Your task to perform on an android device: I want to purchase a striped shirt for myself for the upcoming office party. Look for a dark blue-striped shirt in the Lifestyle app.
Image 0: 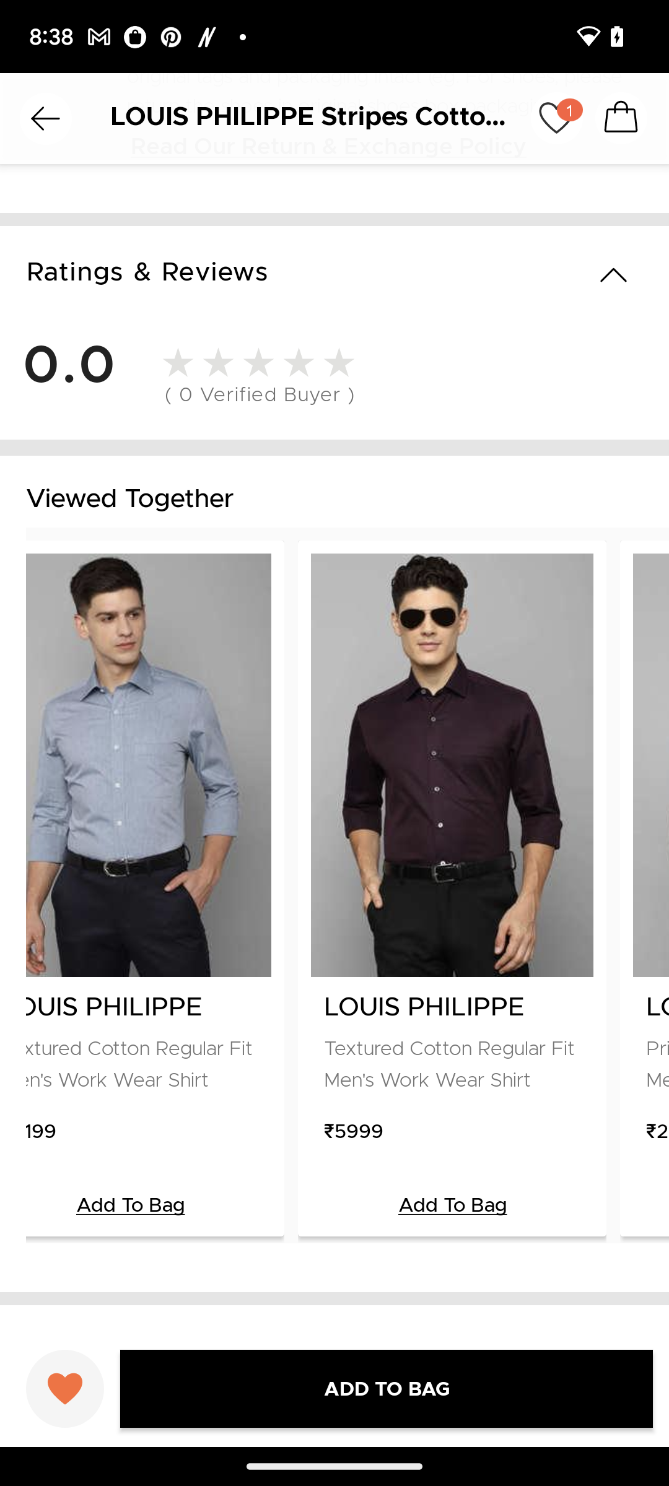
Open the Lifestyle app.
Step 0: open app "Lifestyle"
Image 1: 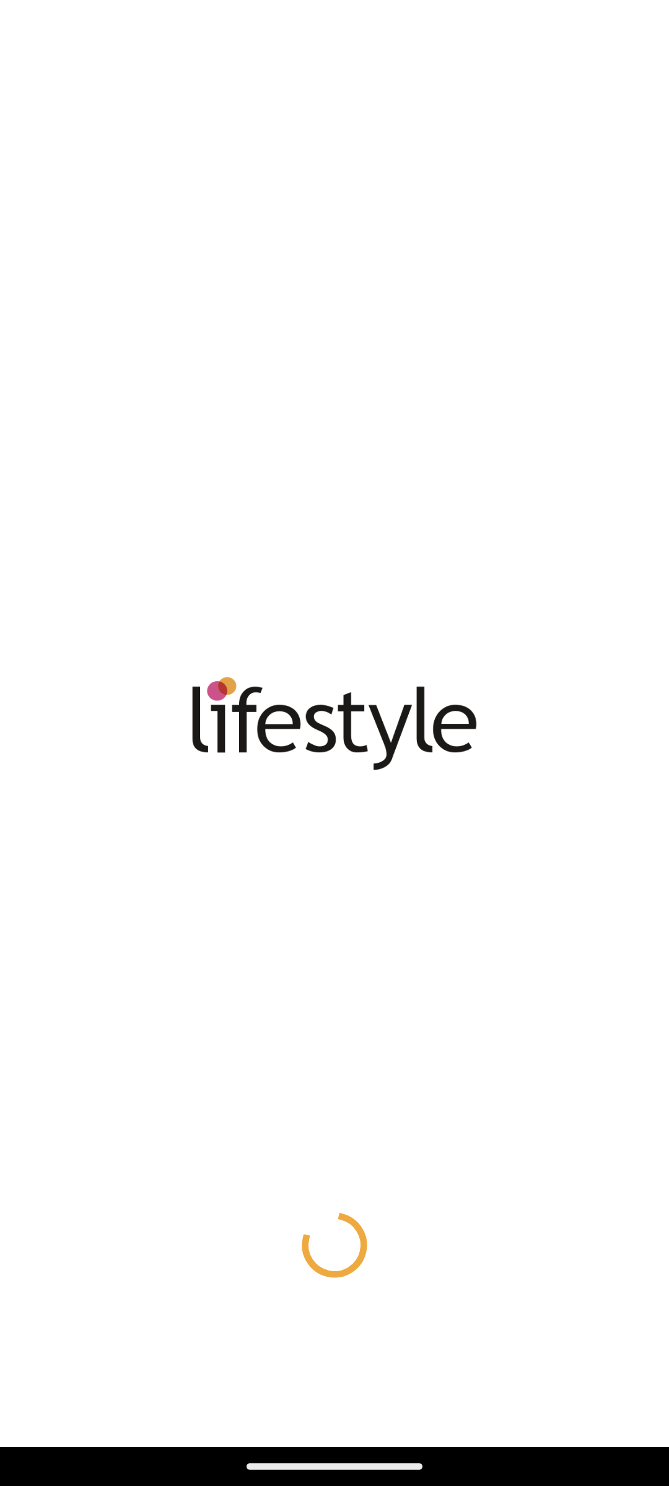
Open the Lifestyle app.
Step 1: wait
Image 2: 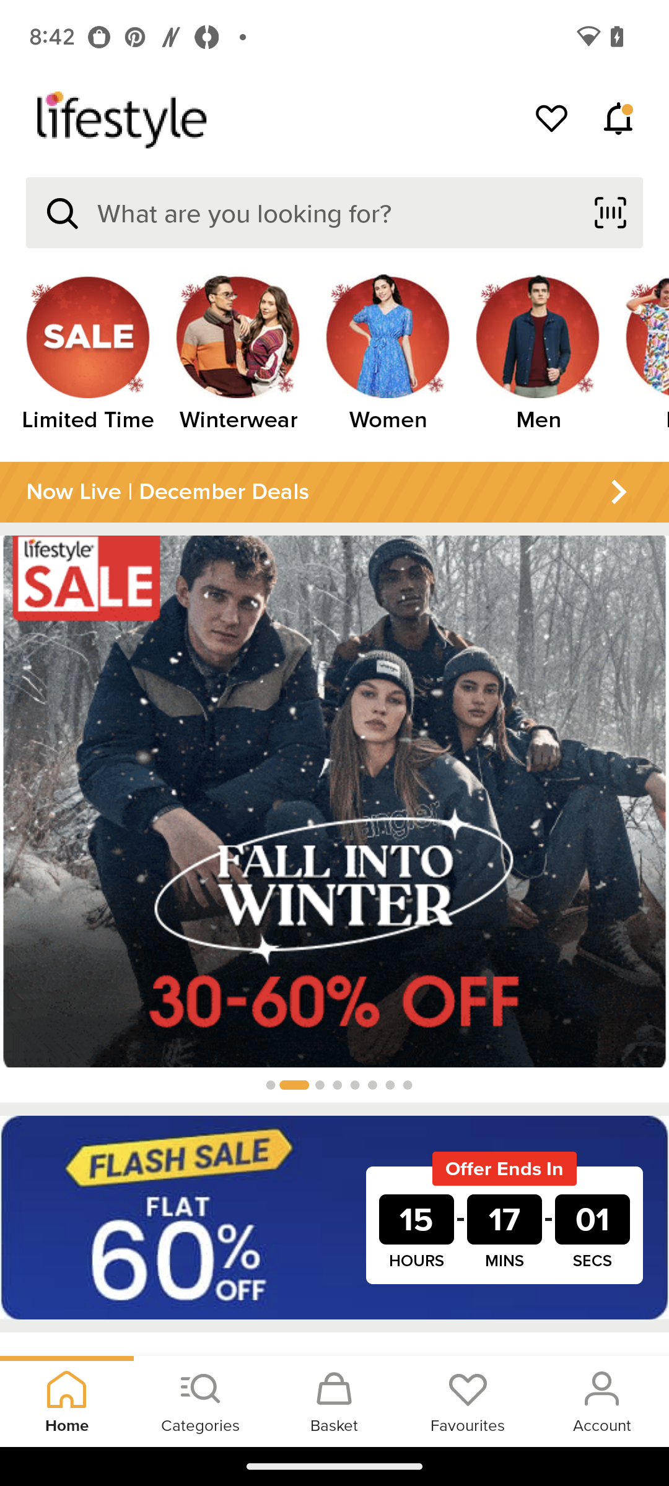
Click on the search icon.
Step 2: click (337, 212)
Image 3: 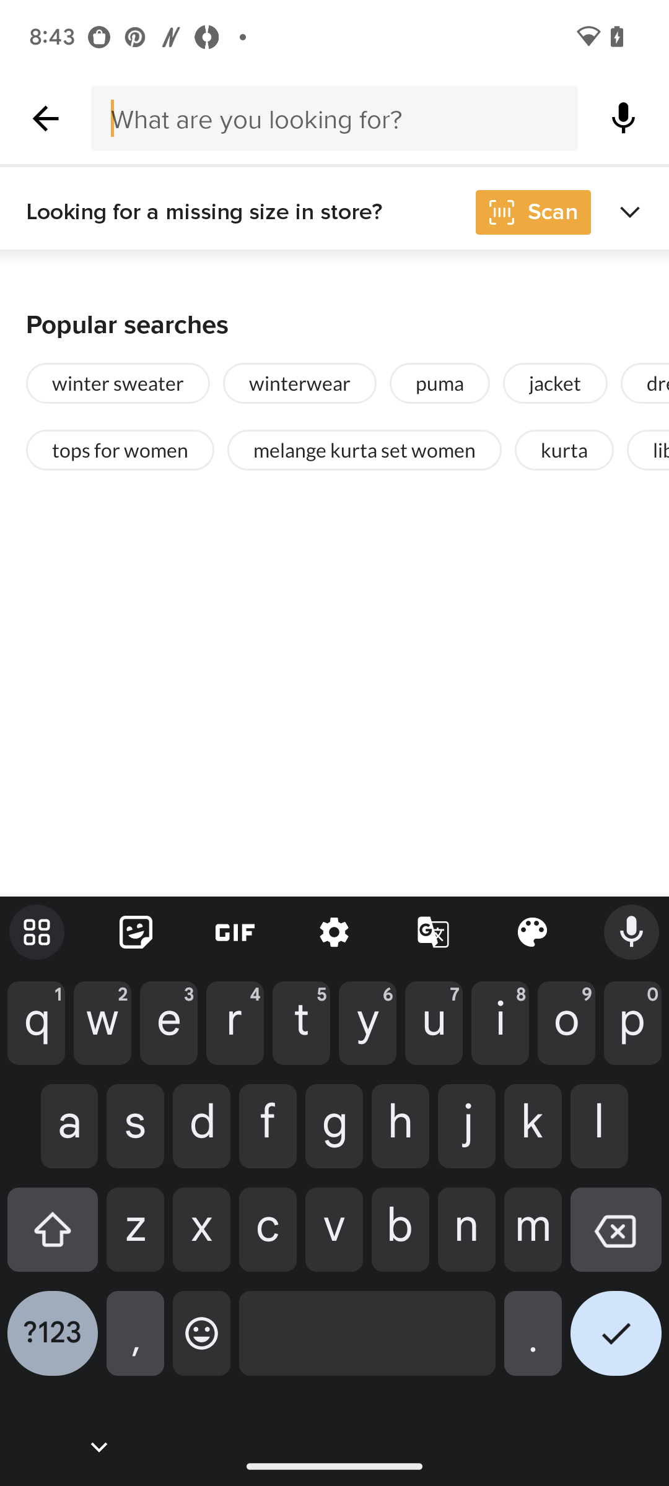
Enter the product name.
Step 3: type "Dark blue striped shirt for men"
Image 4: 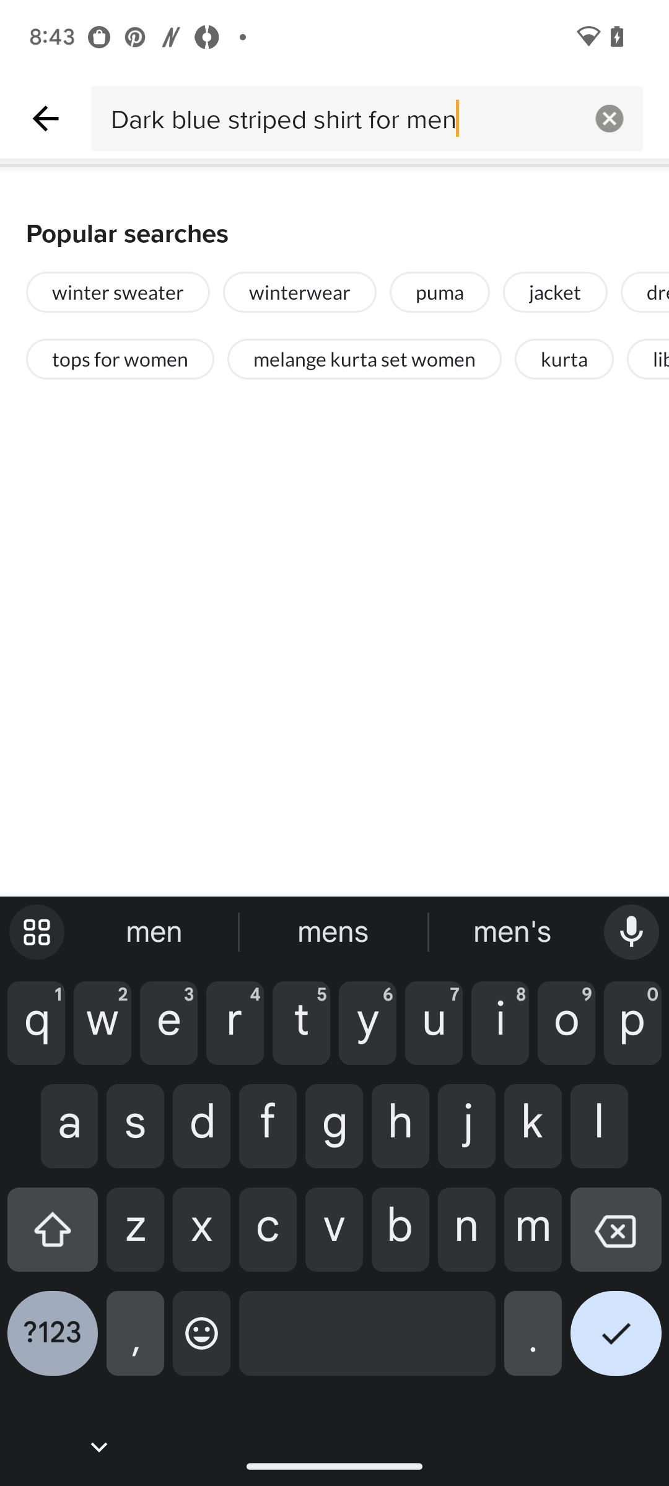
Click on the tick button.
Step 4: click (602, 1401)